Your task to perform on an android device: I had already used Fausto shoes, and now I want a change. Look for Liberty shoes with a star rating above 4 in the Amazon app.
Image 0: 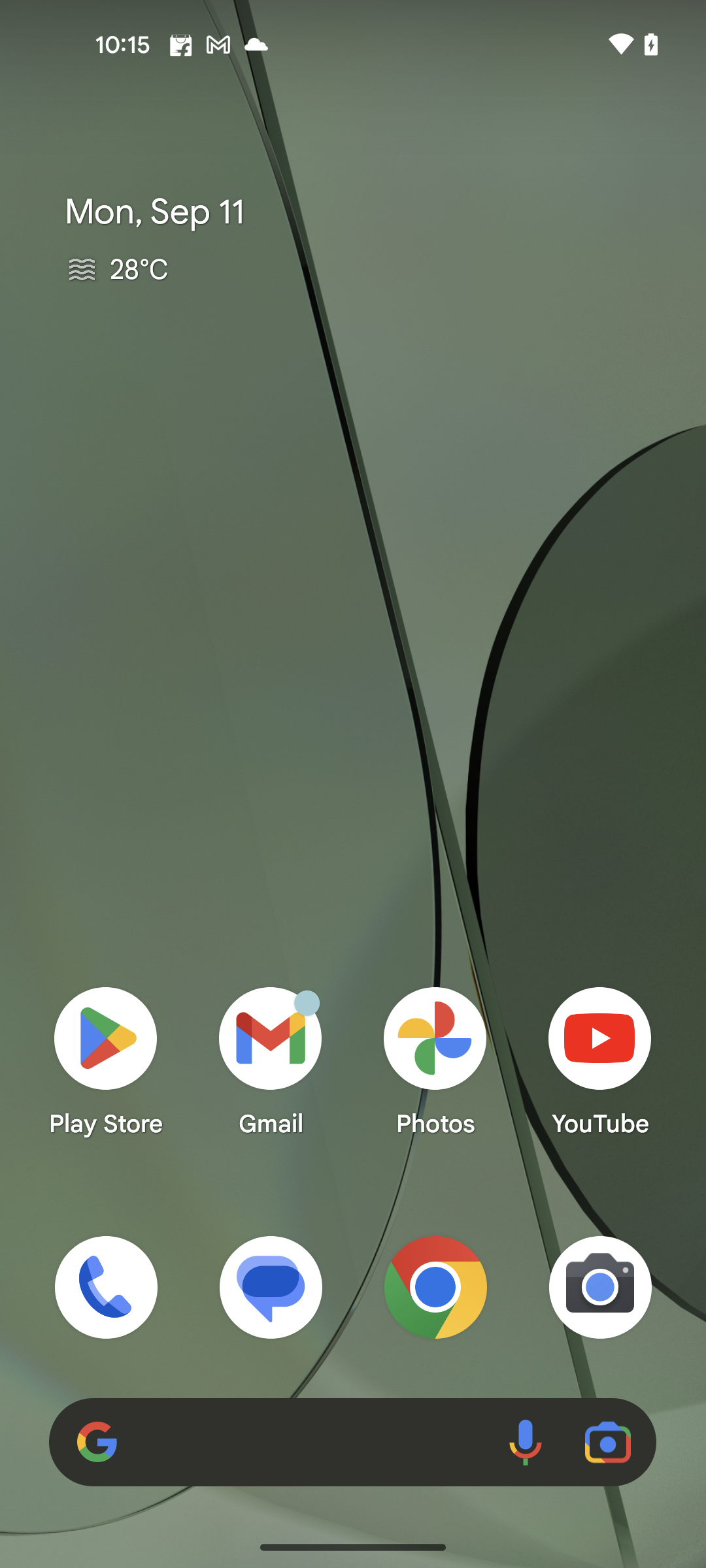
Open the Amazon app
Step 0: open app "Amazon"
Image 1: 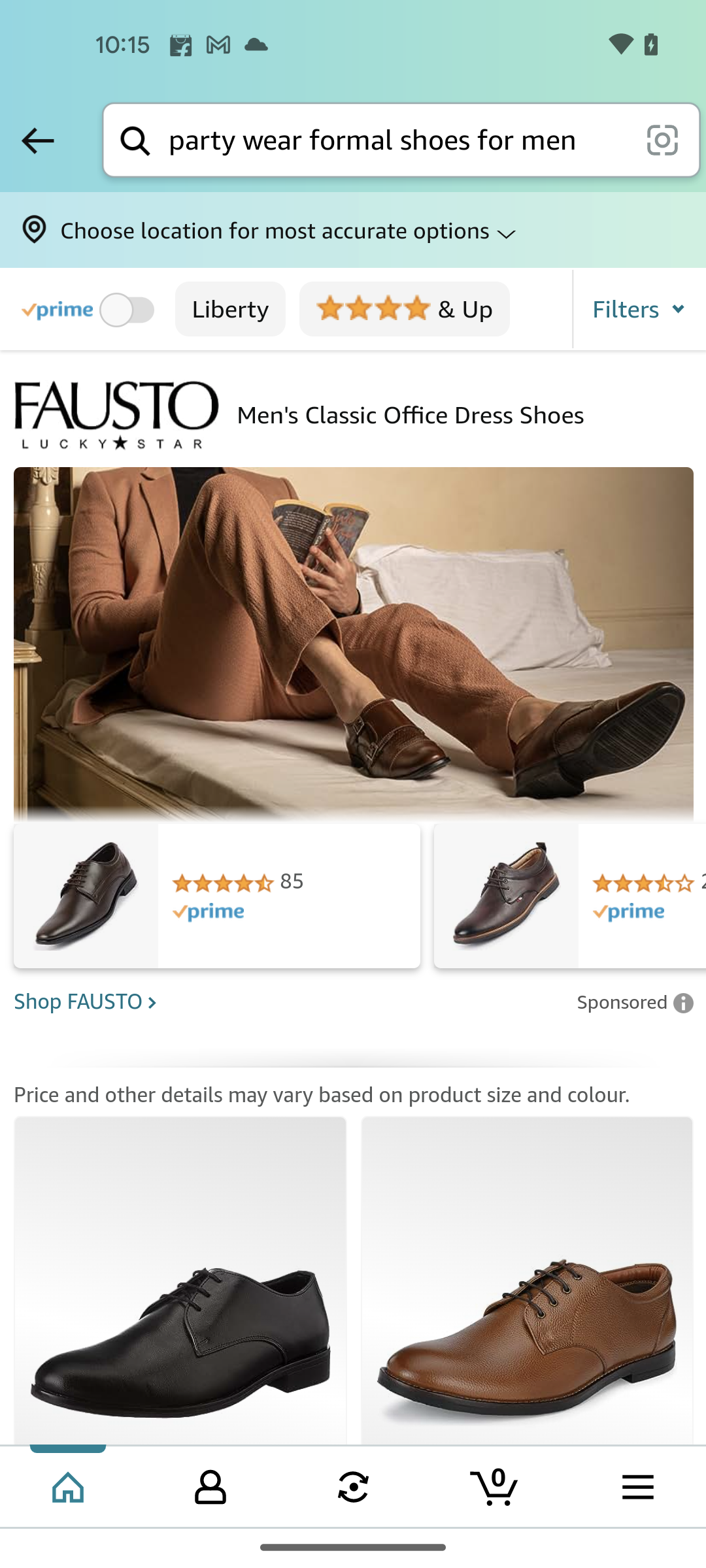
 Click on the Liberty filter 
Step 1: click (229, 308)
Image 2: 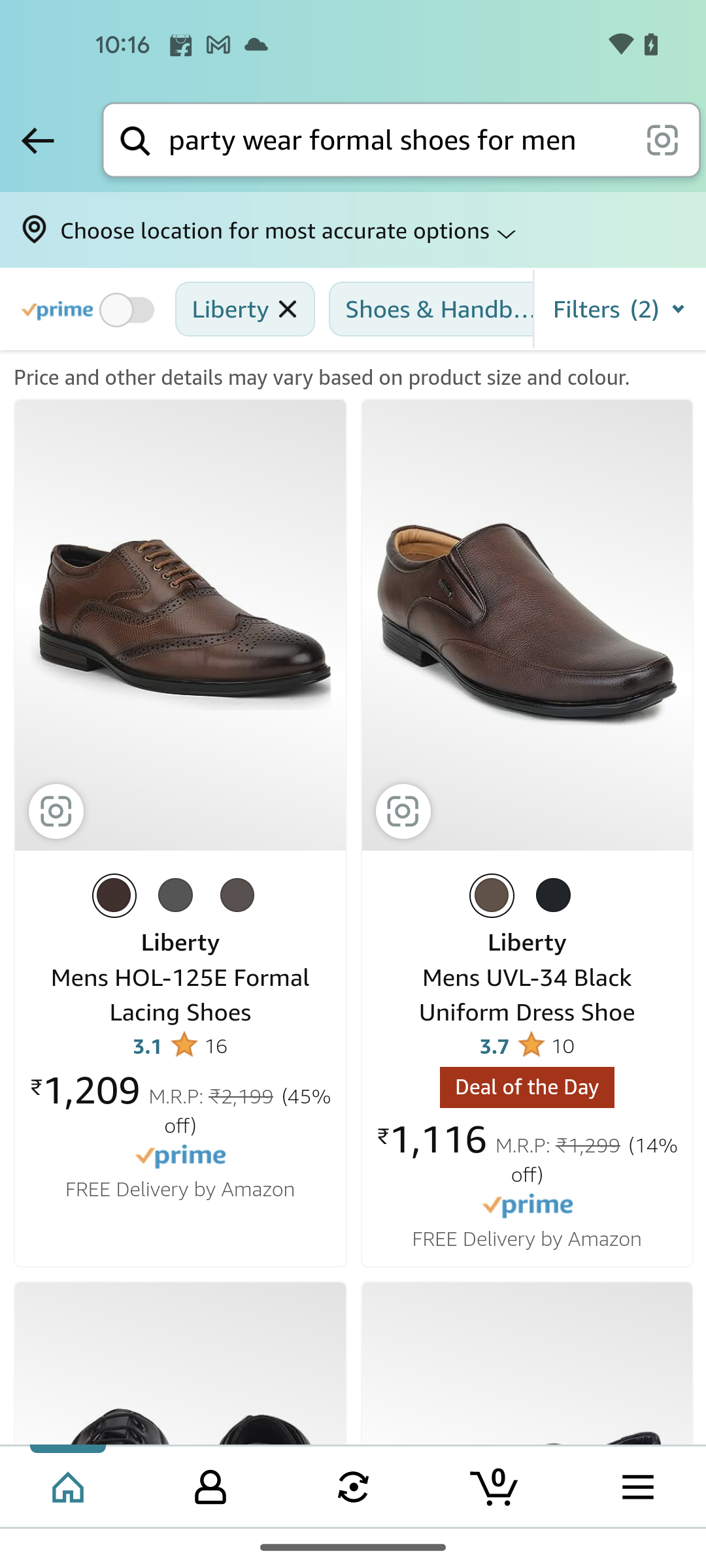
Swipe left the filters for the rating filter
Step 2: scroll right
Image 3: 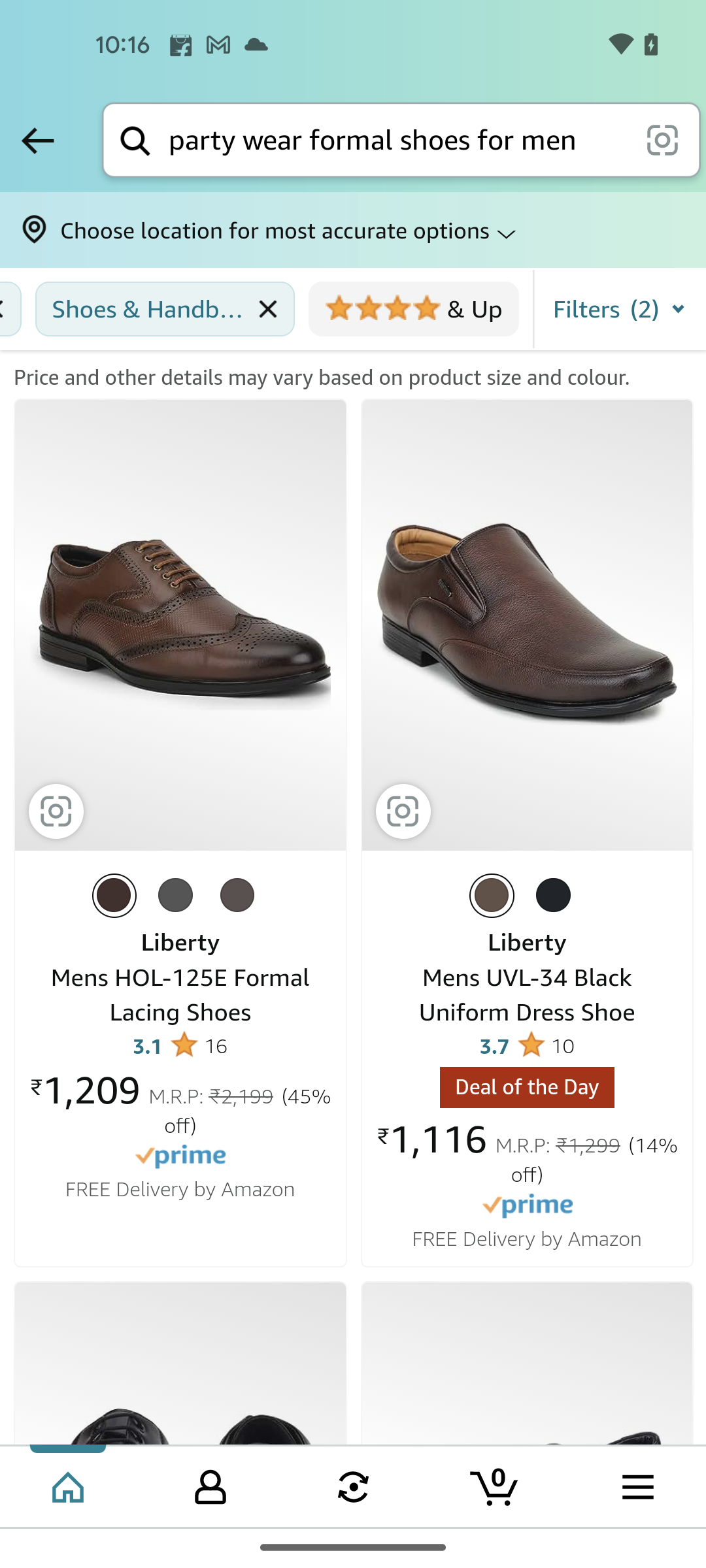
Click on the 4 star and up filter
Step 3: click (413, 308)